Your task to perform on an android device: use the barakat app to view the specifics of AI Rawabi shredded Mozzarella Cheese 
Image 0: 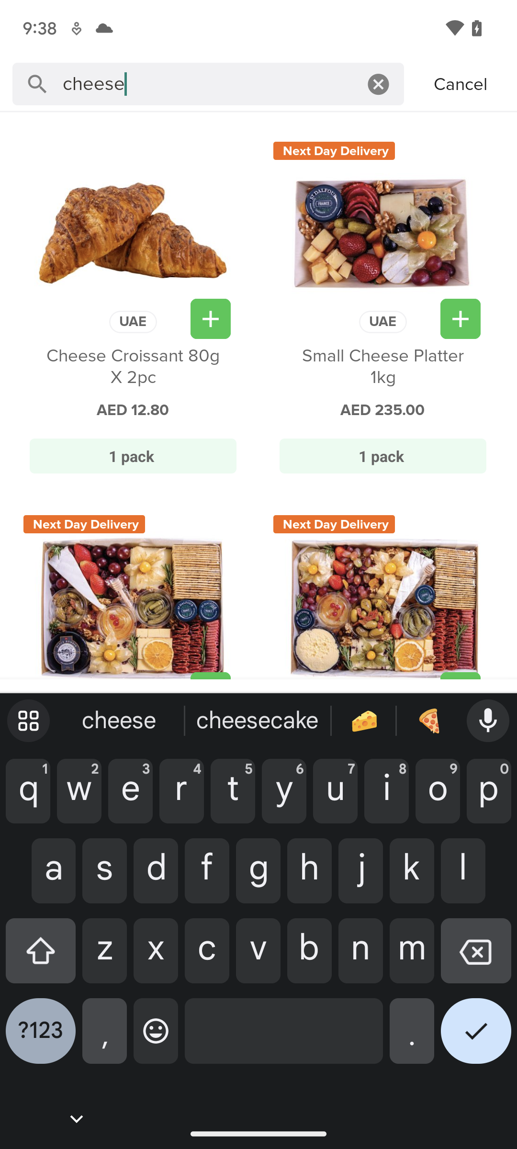
to view all of the cheese results, swipe down 
Step 0: scroll down
Image 1: 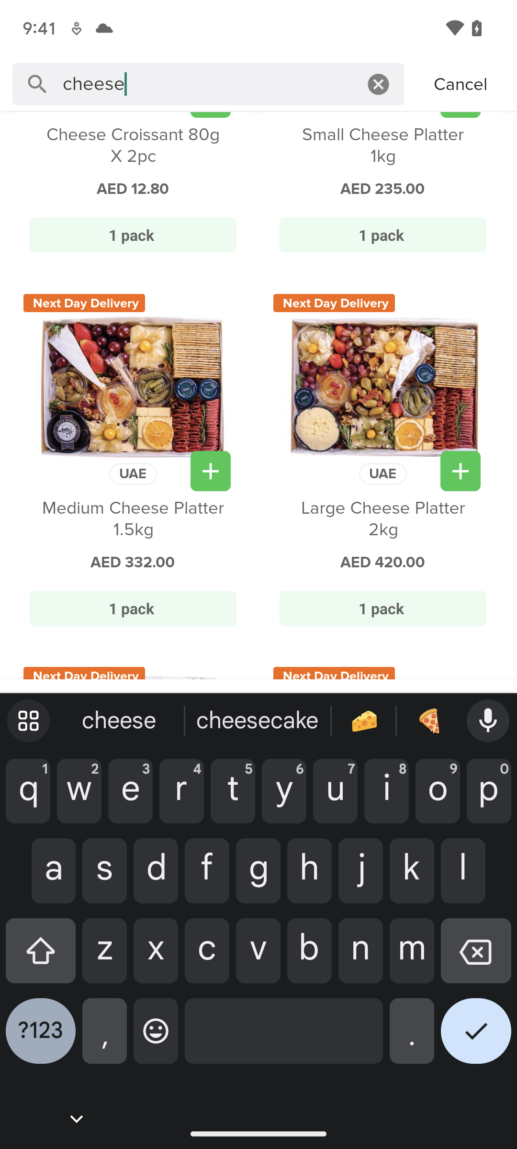
to view all of the cheese results, swipe down 
Step 1: scroll down
Image 2: 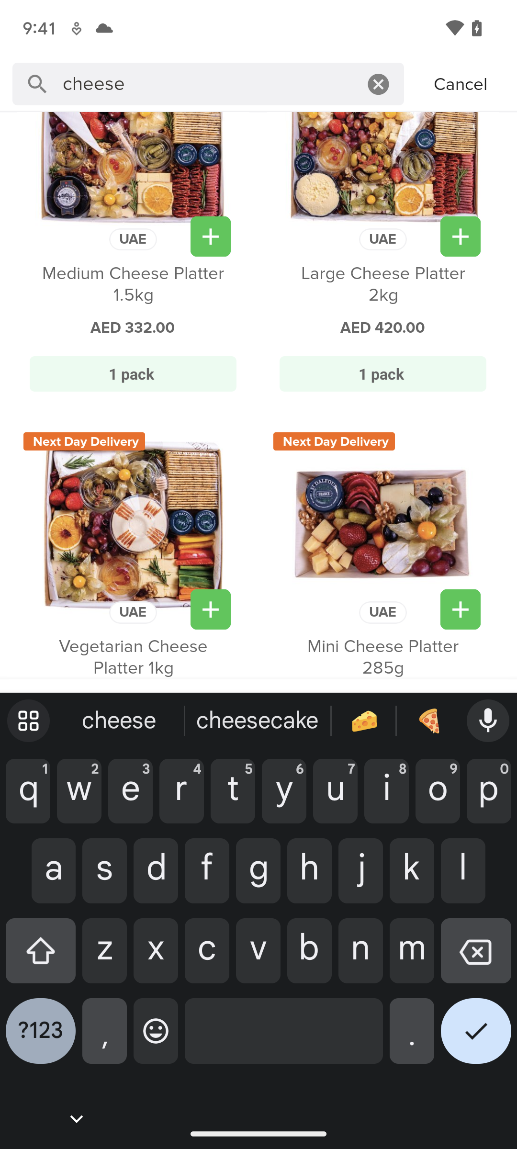
to view all of the cheese results, swipe down 
Step 2: scroll down
Image 3: 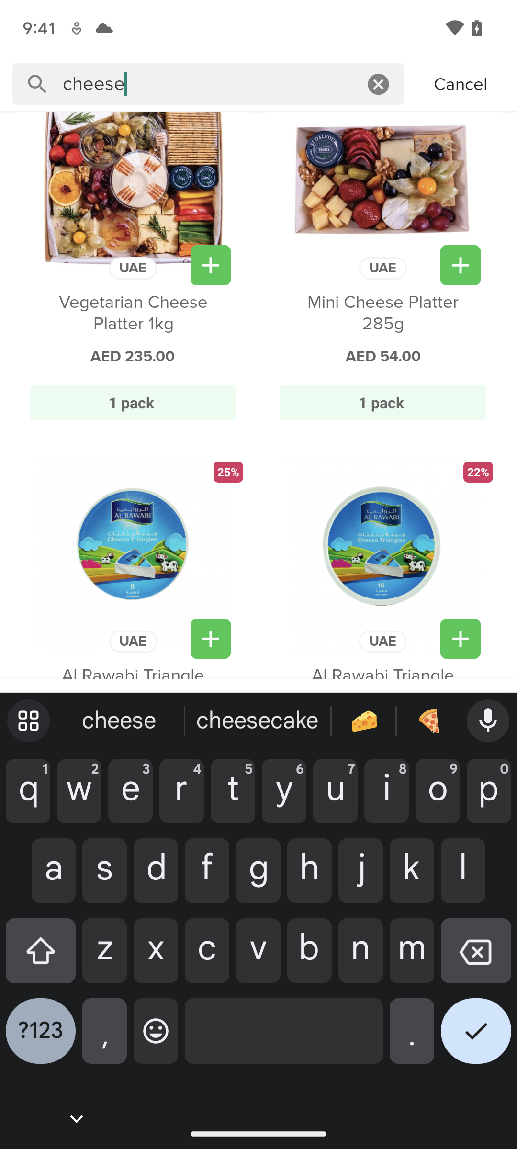
to view all of the cheese results, swipe down 
Step 3: scroll down
Image 4: 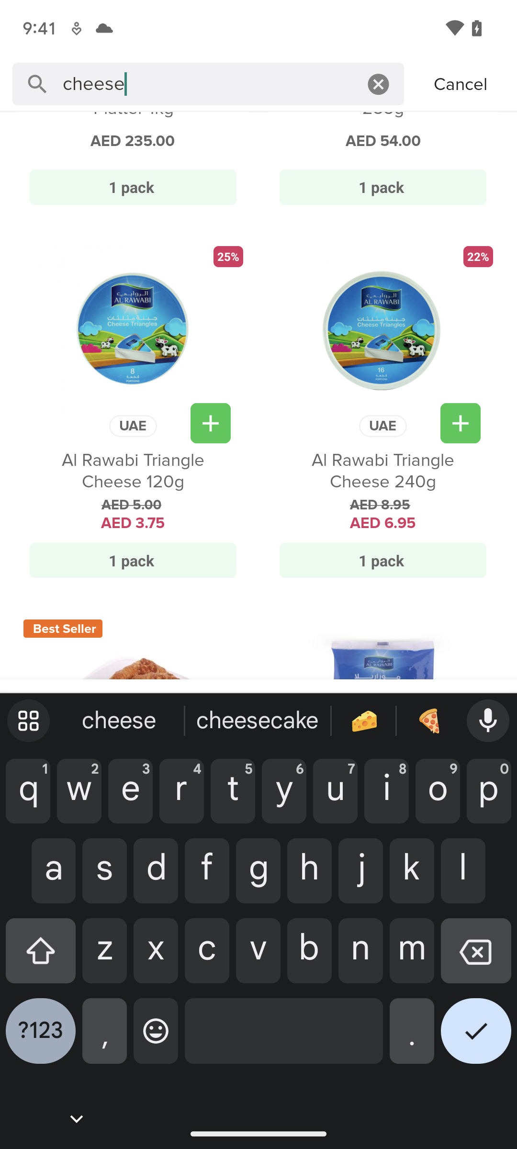
to view all of the cheese results, swipe down 
Step 4: scroll down
Image 5: 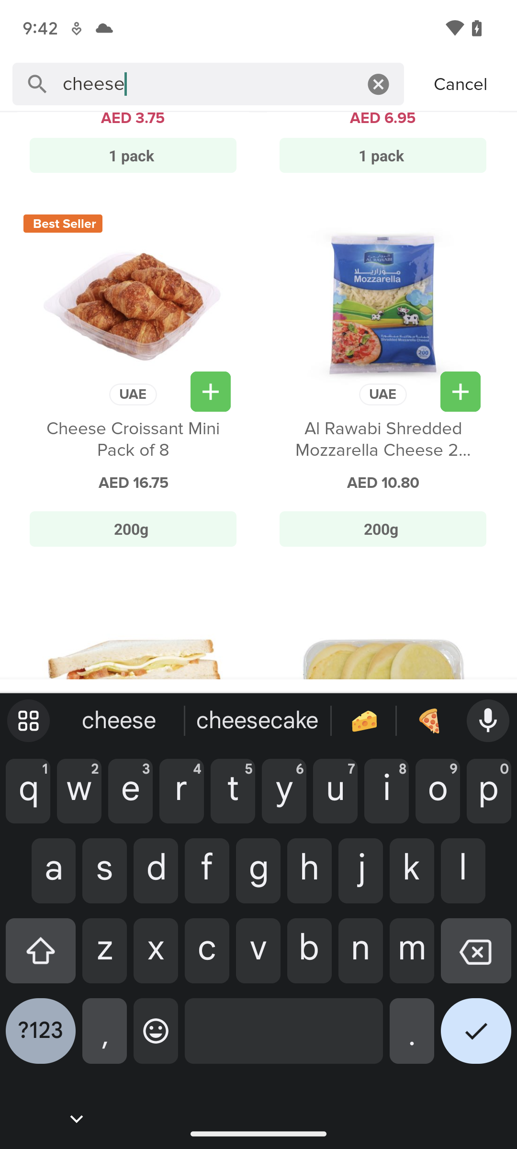
select the second option (AI Rawabi shredded Mozzarella Cheese) at the top of the screen 
Step 5: click (383, 439)
Image 6: 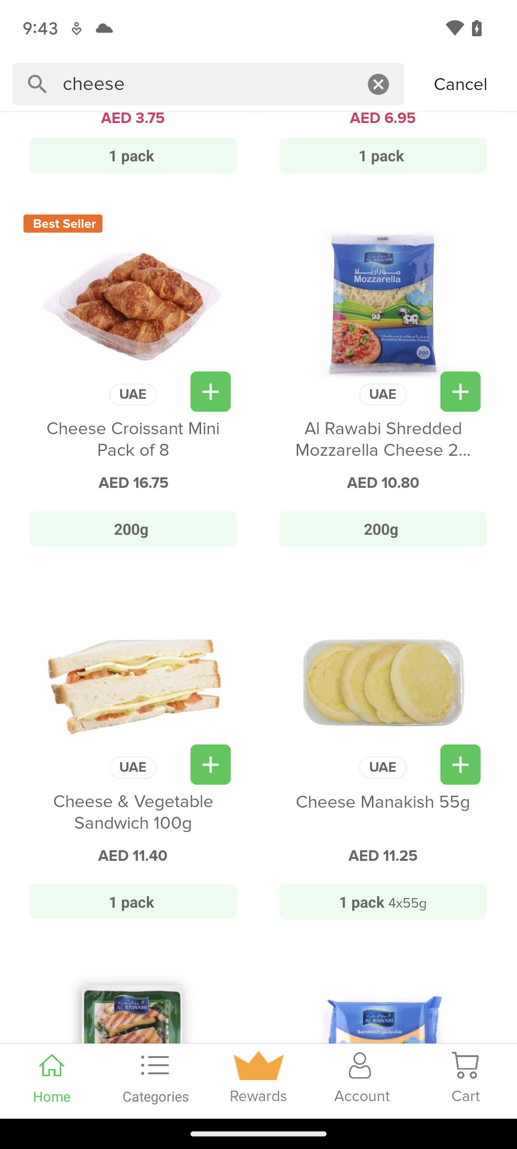
select the second option (AI Rawabi shredded Mozzarella Cheese) at the top of the screen 
Step 6: click (383, 380)